Your task to perform on an android device: On the CruiseMapper app, show me the cruises from the Amsterdam port.
Image 0: 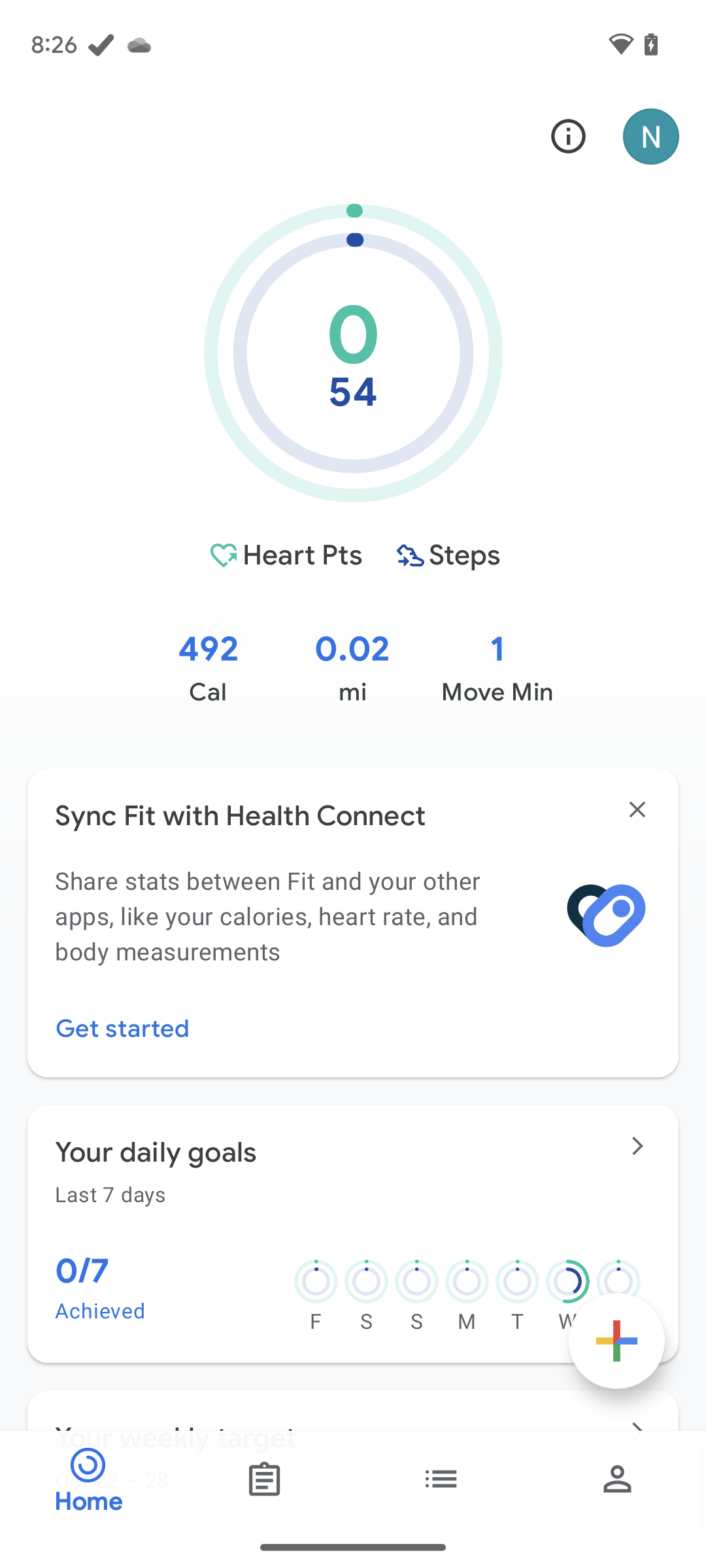
Open the CruiseMapper app.
Step 0: open app "CruiseMapper"
Image 1: 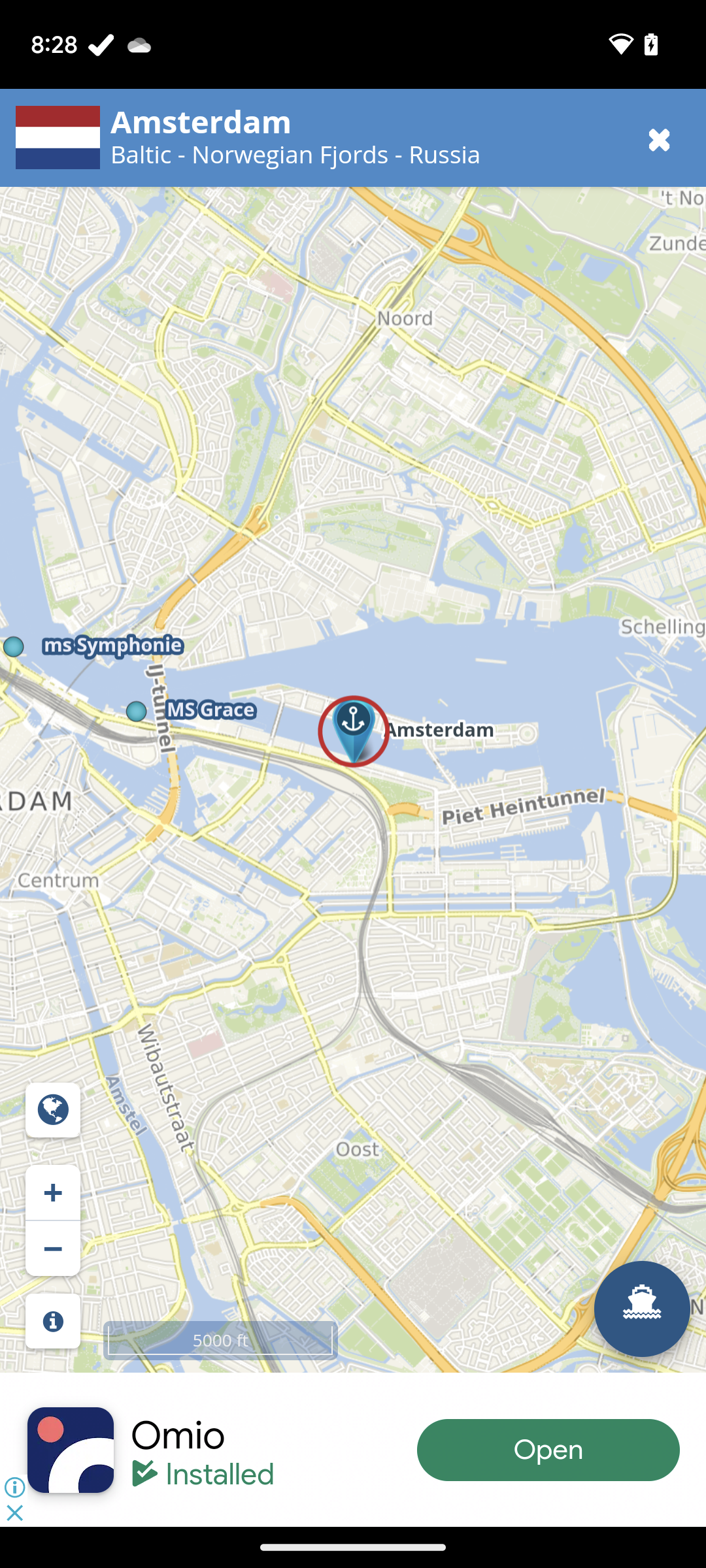
Open the CruiseMapper app.
Step 1: wait
Image 2: 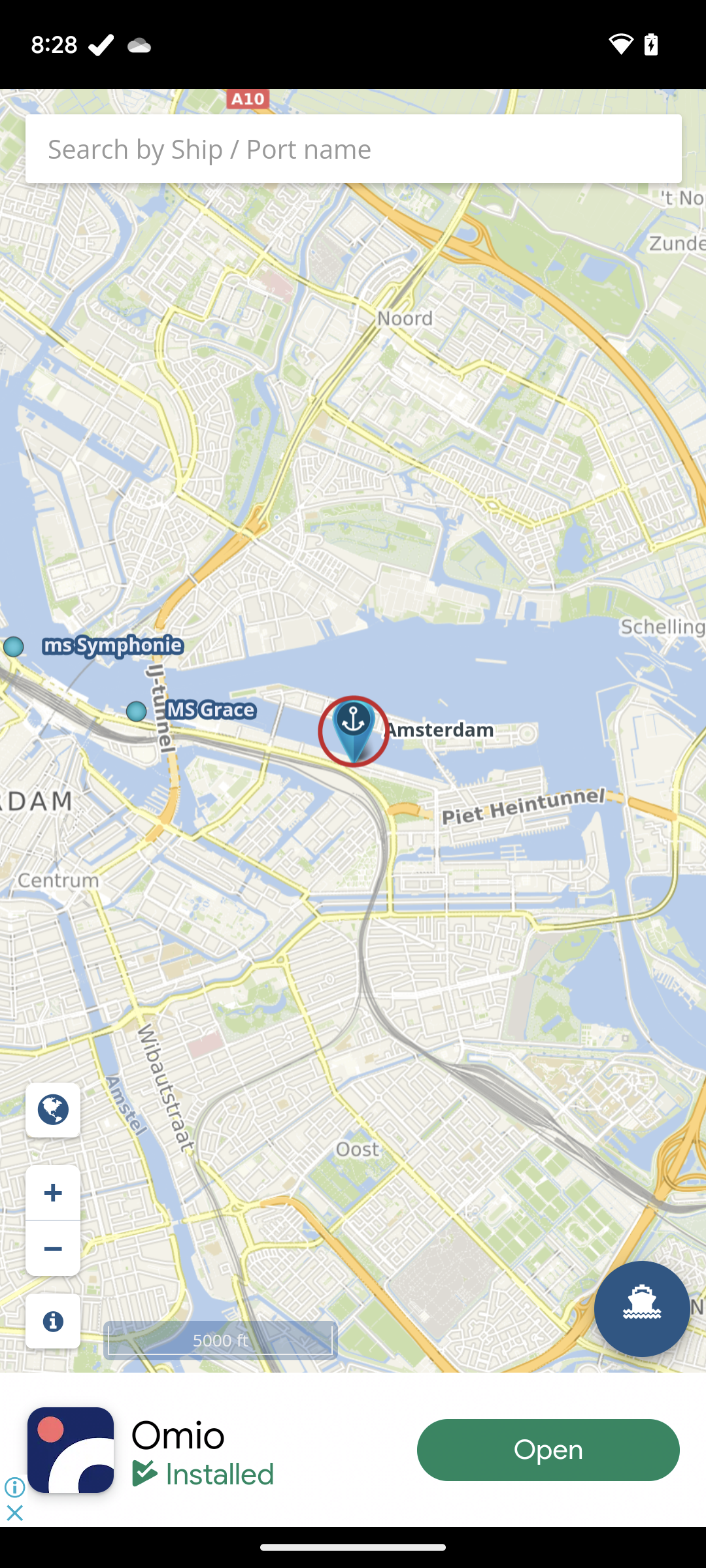
Click on the search bar at the top of the screen.
Step 2: click (352, 140)
Image 3: 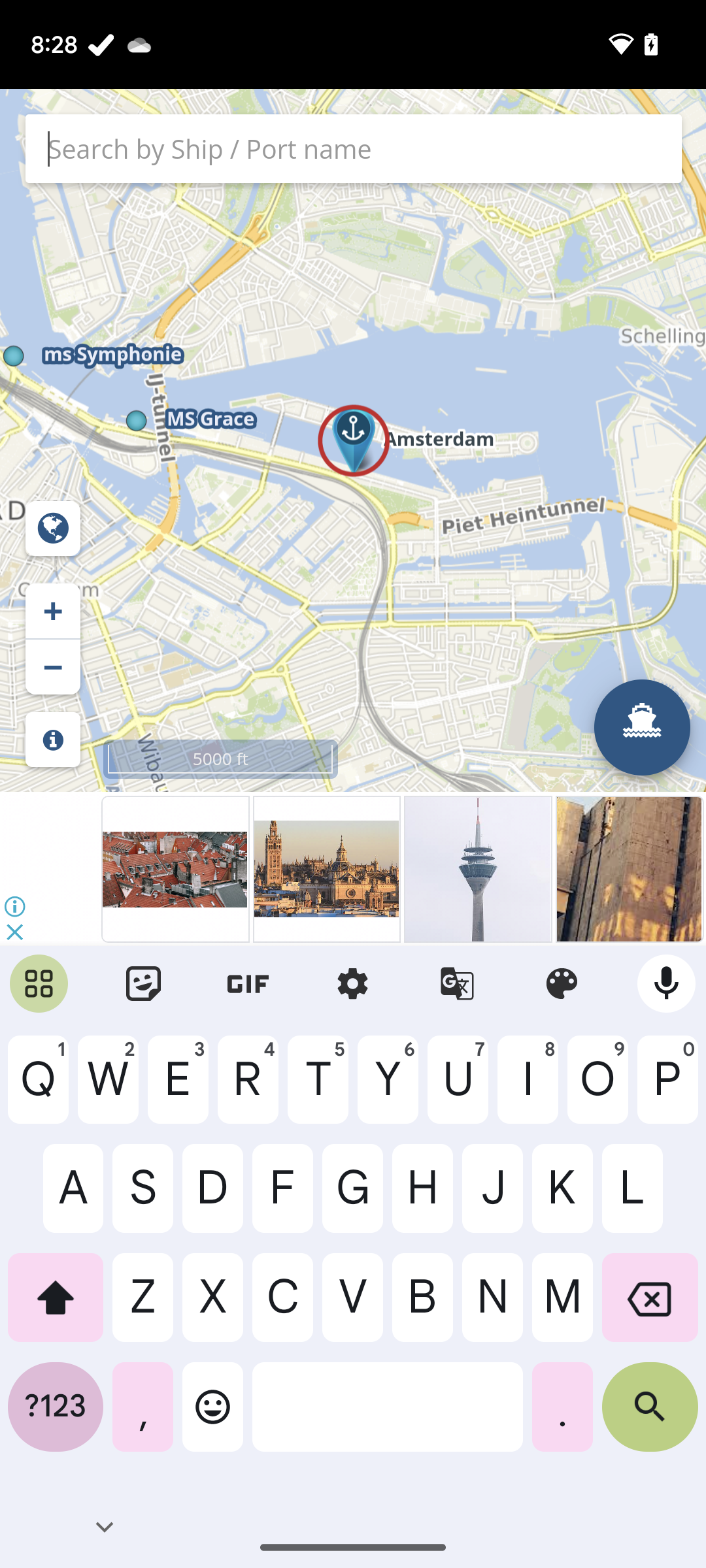
Type in Amsterdam.
Step 3: type "Amsterdam"
Image 4: 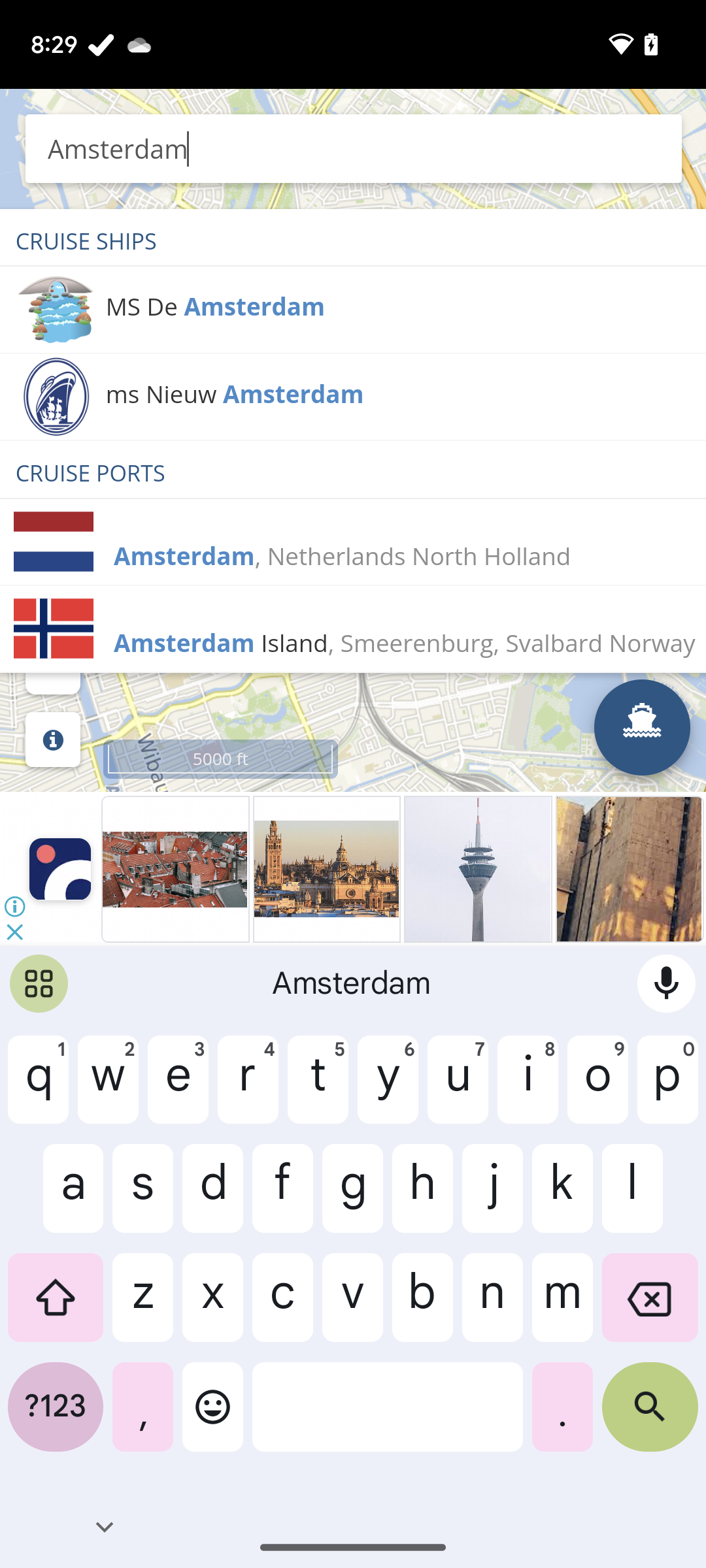
Click on the Amsterdam, Netherlands North Holland.
Step 4: click (412, 555)